Your task to perform on an android device: I want to add men's running shoes to my cart.
Image 0: 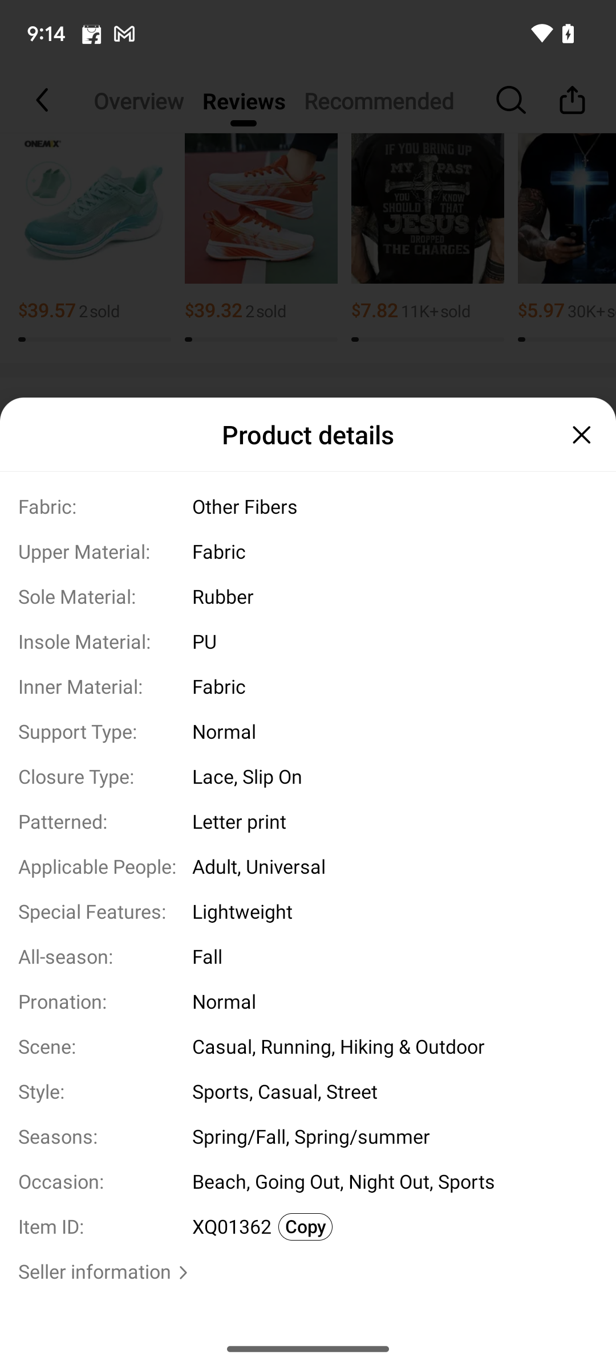
Click on the cross icon on the screen.
Step 0: click (579, 434)
Image 1: 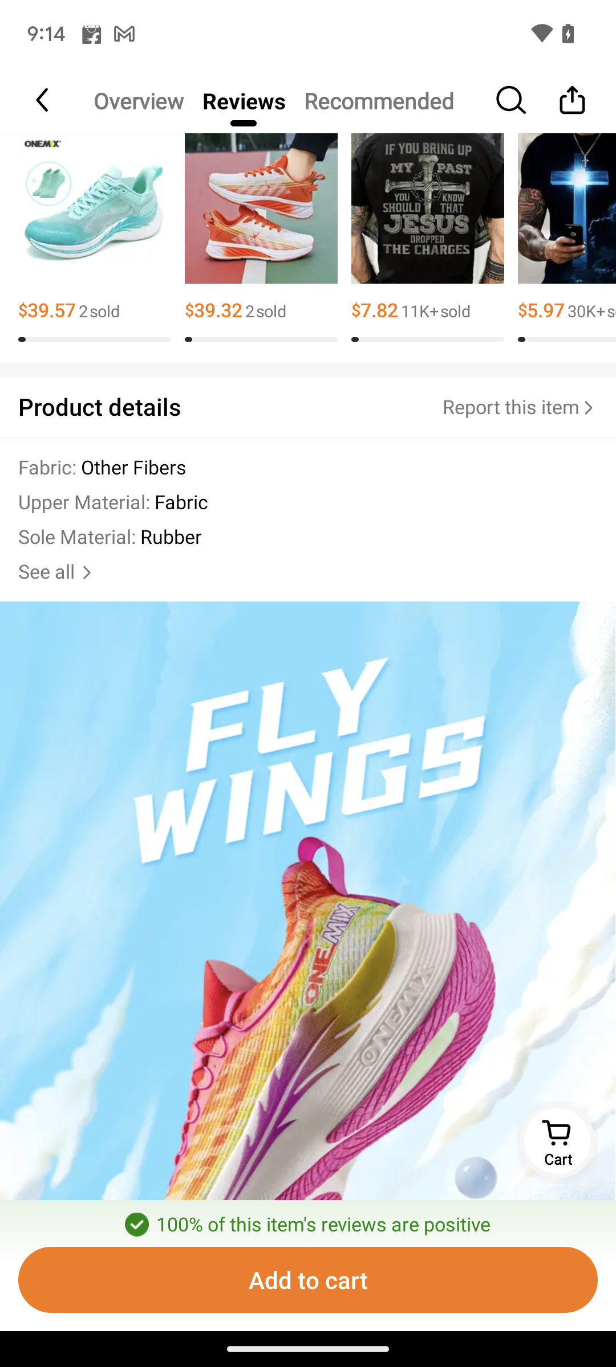
Click on Add to cart on the bottom of the screen.
Step 1: click (308, 1280)
Image 2: 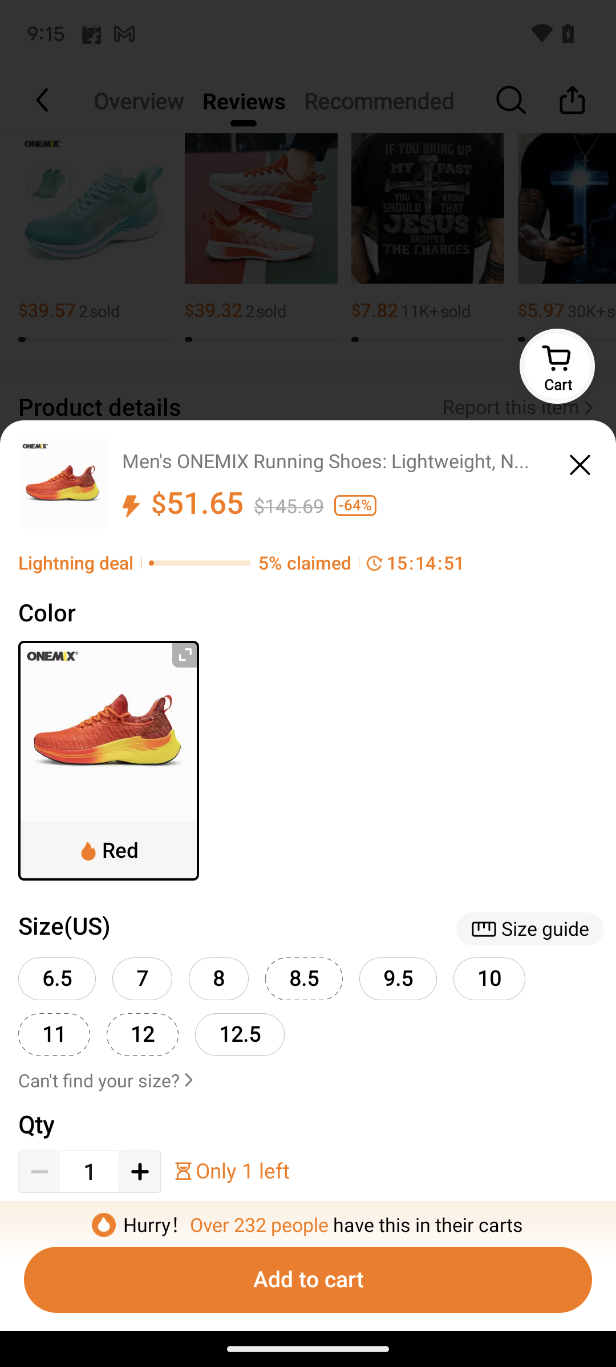
Click on 10 to select size on the screen.
Step 2: click (489, 979)
Image 3: 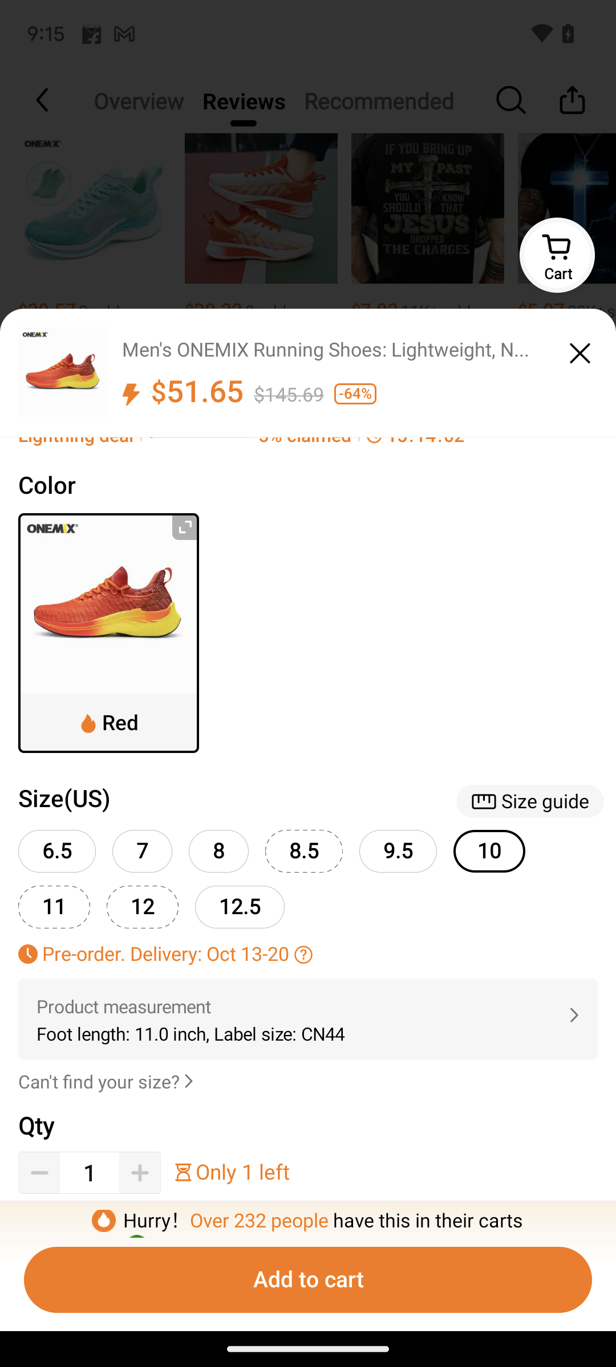
Click on Add to cart on the bottom of the screen.
Step 3: click (308, 1280)